Your task to perform on an android device: I want to use the Klook app to look at a cruise trip that takes place on the Iguazu Falls in Brazil, as I plan to visit there.
Image 0: 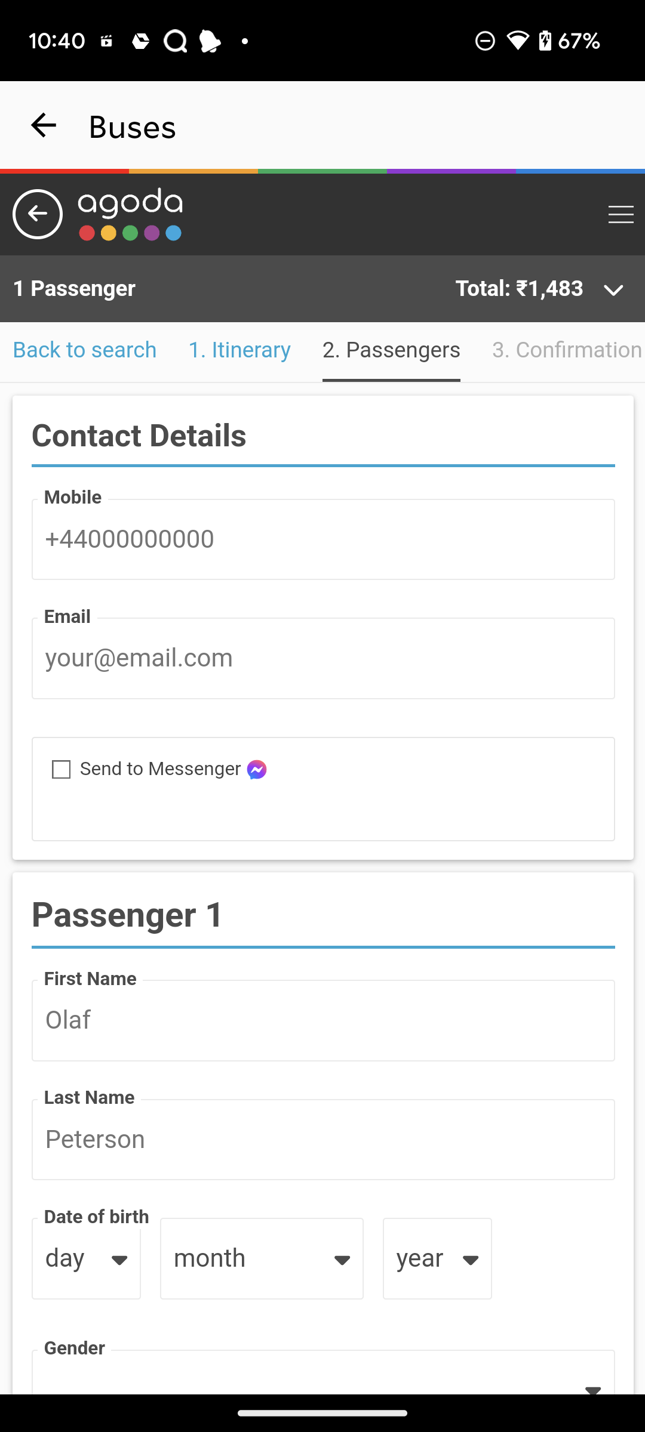
Open Klook App
Step 0: open app "Klook"
Image 1: 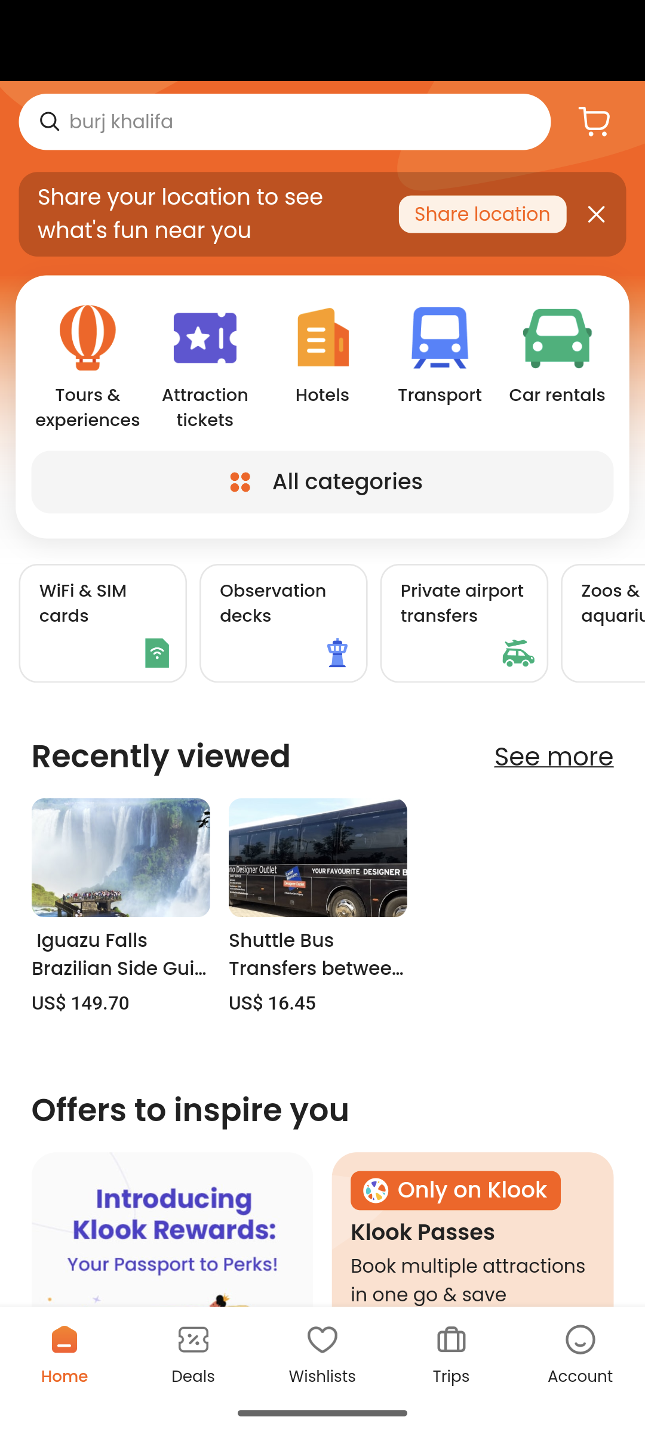
Click on All categories
Step 1: click (322, 473)
Image 3: 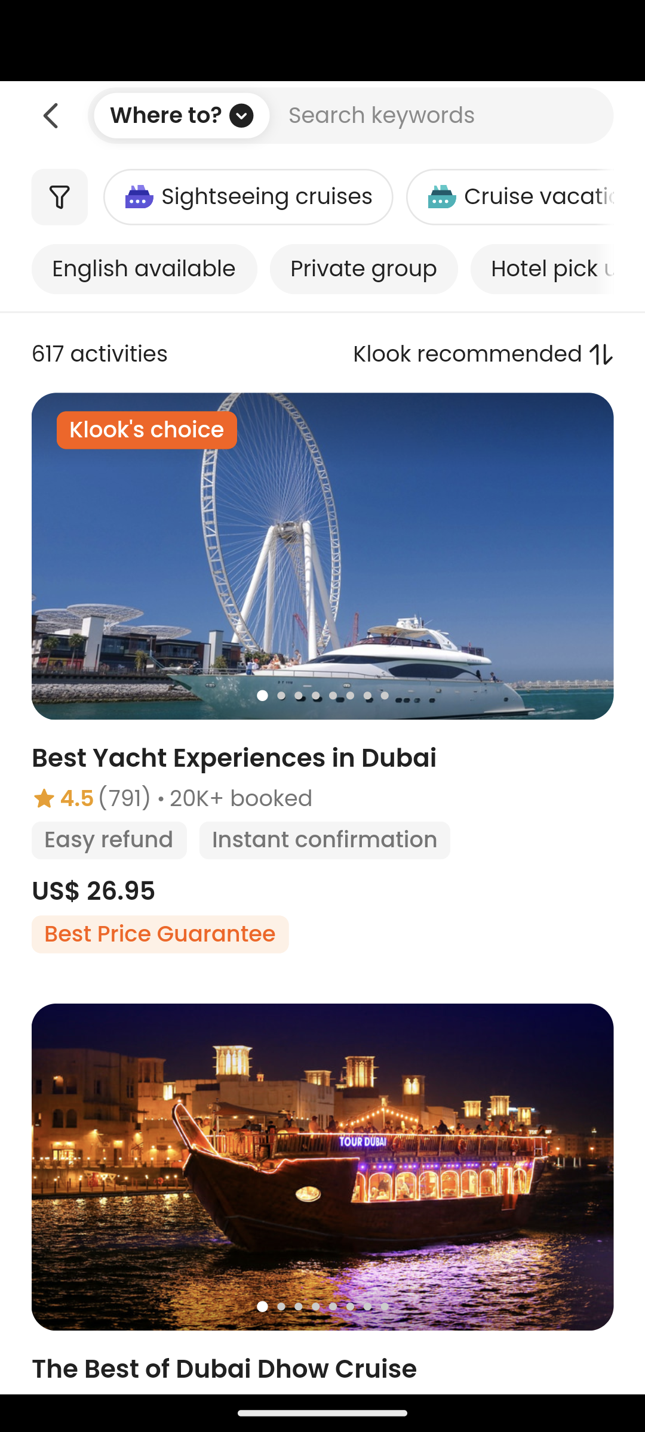
click on the search bar at the top of the screen
Step 3: click (438, 115)
Image 4: 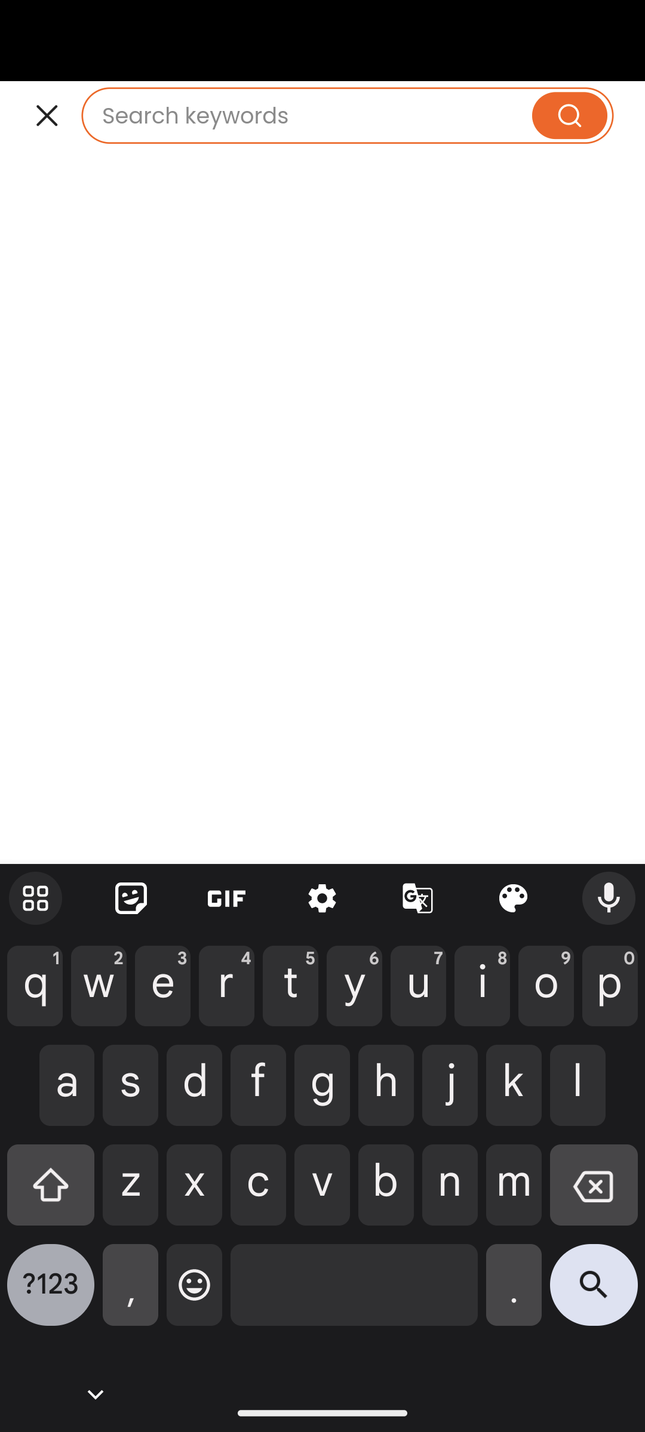
search for Iguazu Falls
Step 4: type "Iguazu Falls"
Image 5: 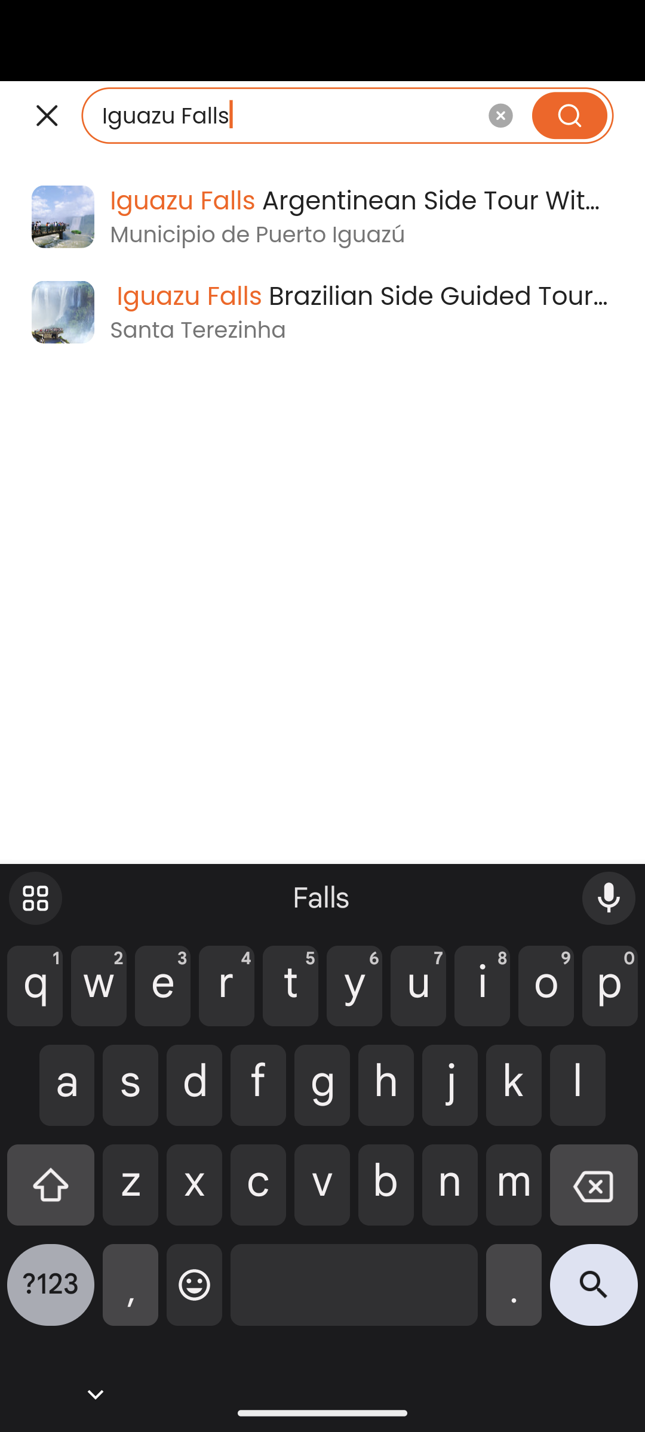
Click on the search icon at the bottom right corner of the screen
Step 5: click (594, 1294)